Your task to perform on an android device: Open the Kitchen Stories app and Save the original italian pizza recipes to your cookbook
Image 0: 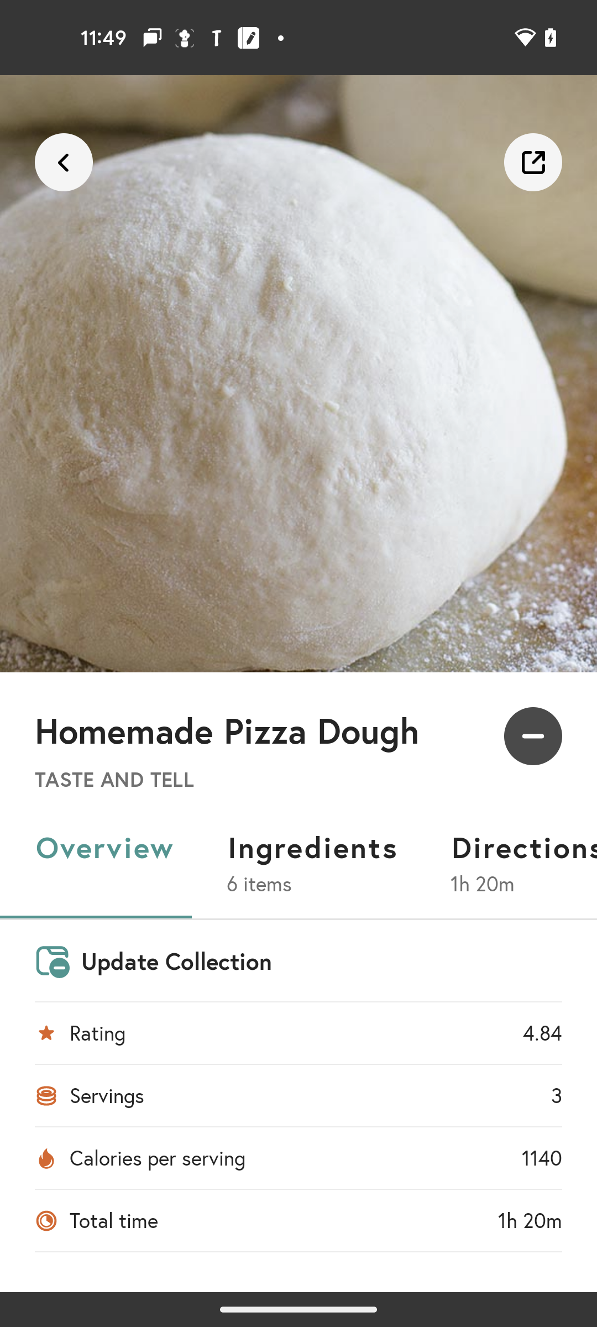
Open the kitchen stories app
Step 0: open app "Kitchen Stories"
Image 1: 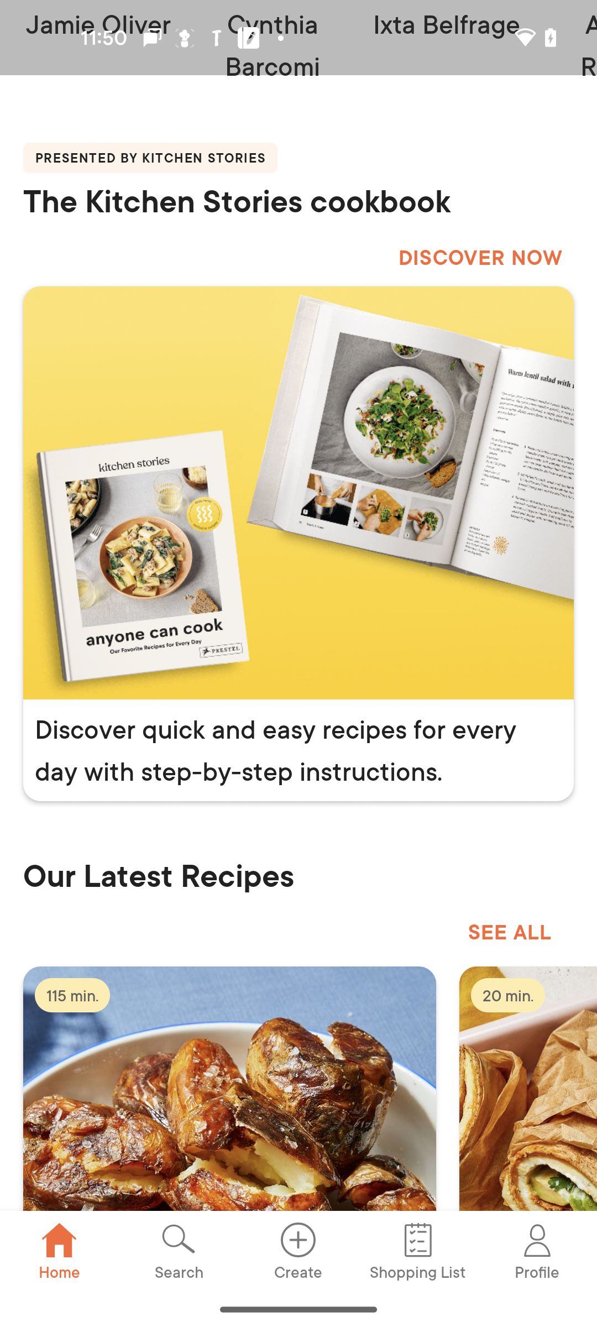
click on the search tab
Step 1: click (179, 1251)
Image 2: 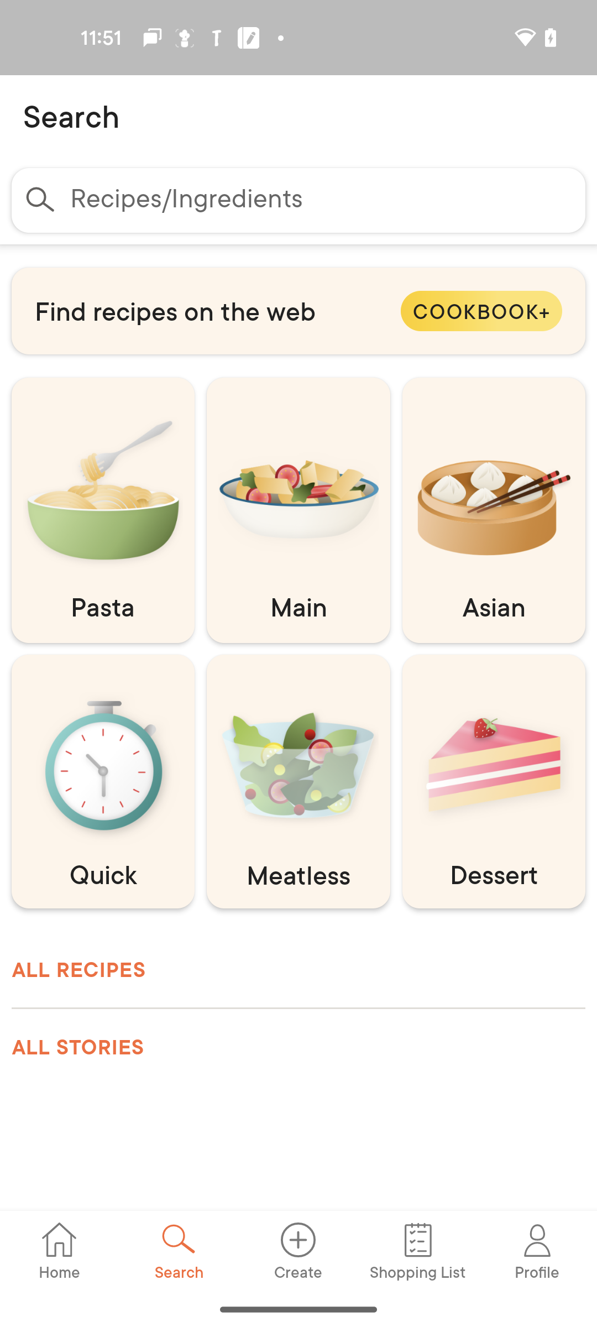
click on the search bar
Step 2: click (322, 200)
Image 3: 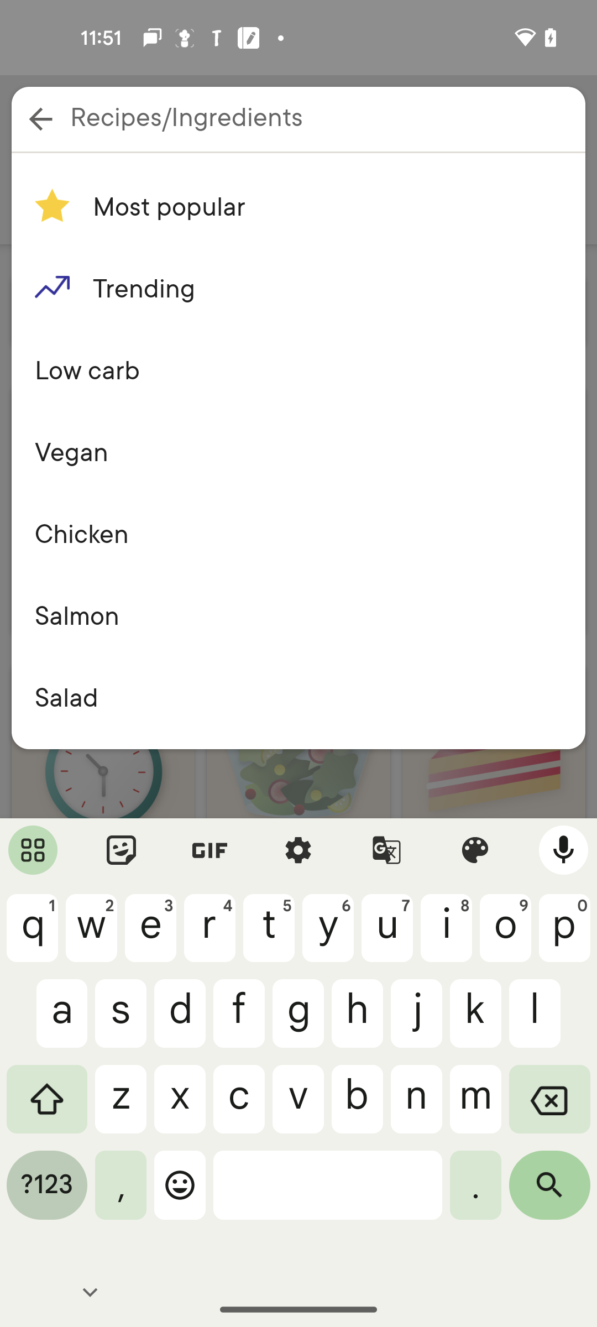
search for the pizza
Step 3: type "Pizza"
Image 4: 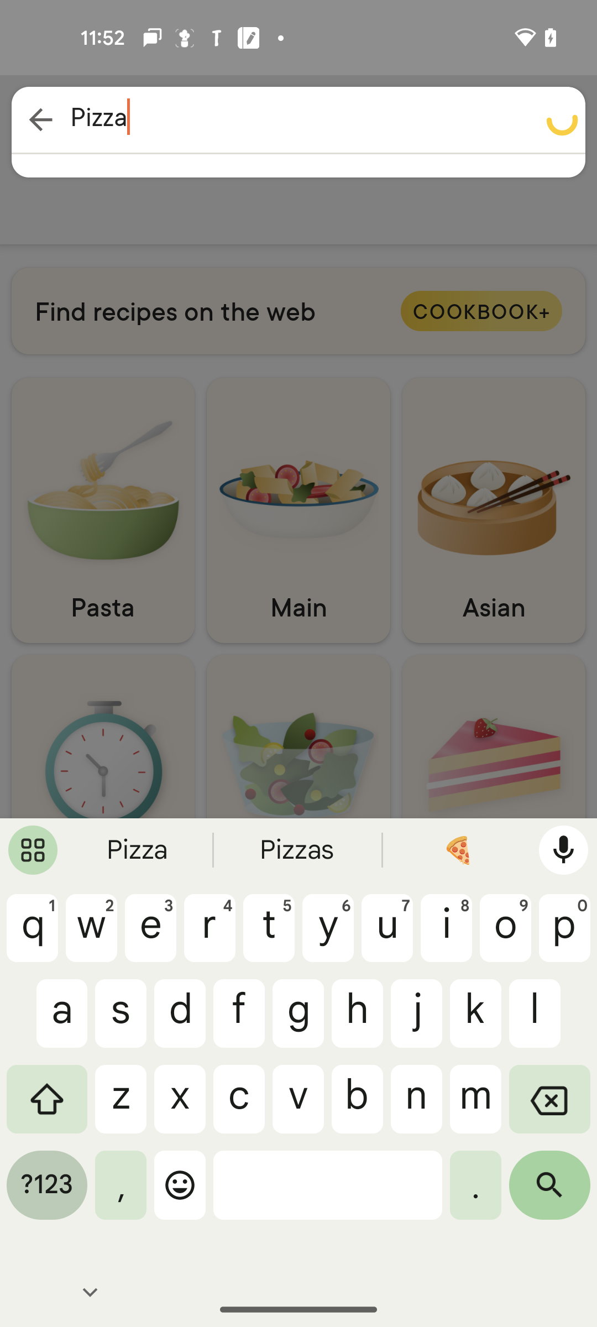
click on the search icon
Step 4: click (549, 1193)
Image 5: 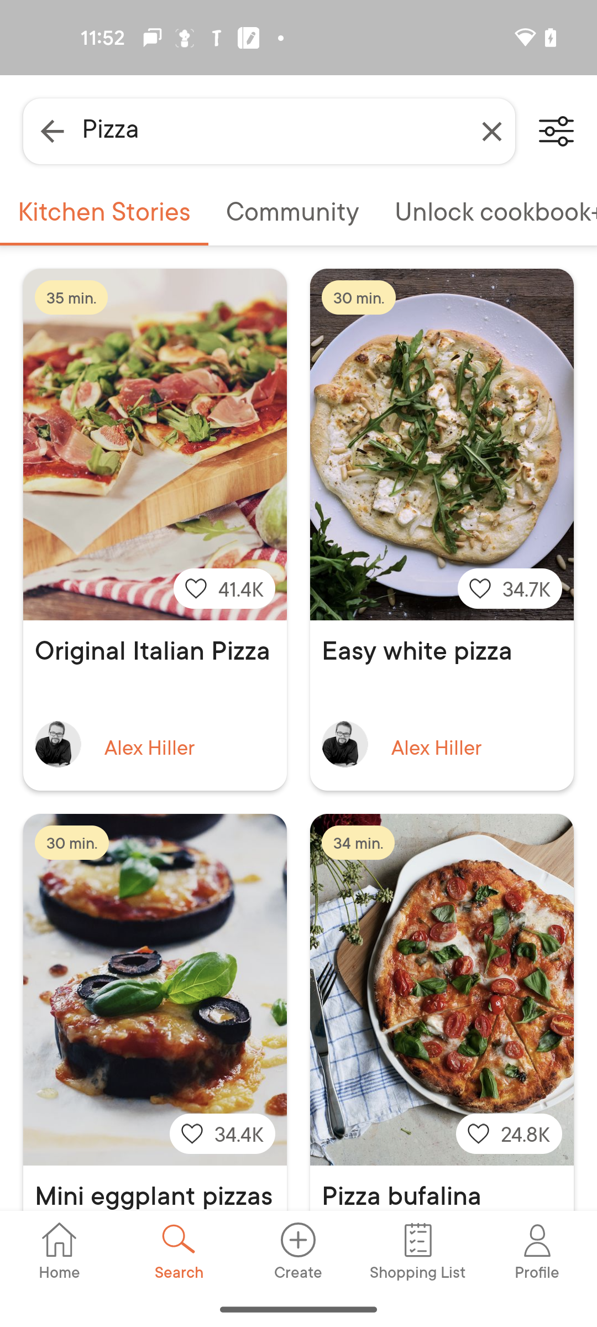
click on the original Italian pizza
Step 5: click (155, 671)
Image 6: 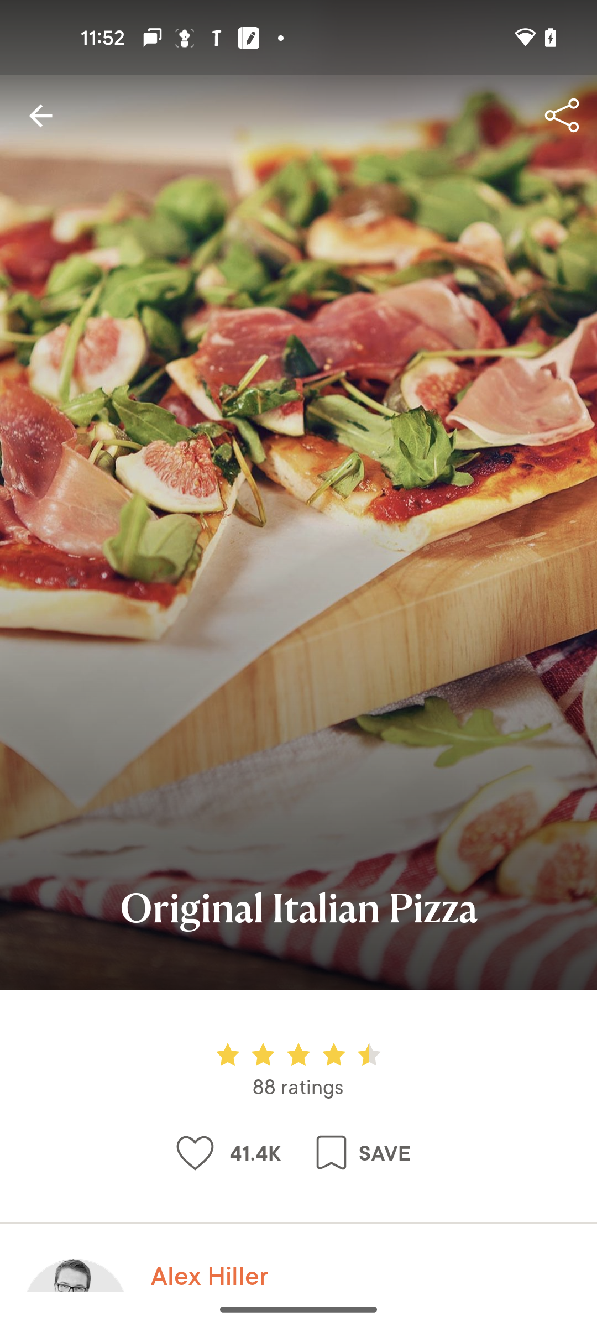
click on save button
Step 6: click (368, 1152)
Image 7: 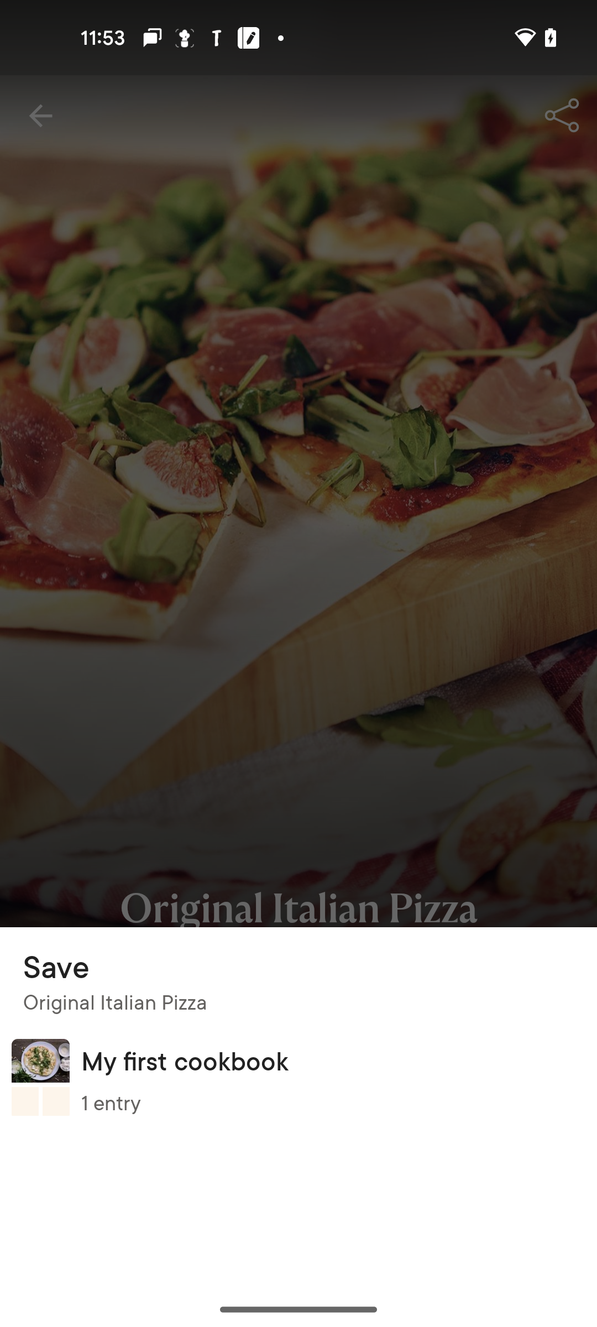
click on my first cookbook
Step 7: click (327, 1060)